Your task to perform on an android device: In the Tick Tick app, create a reminder Zumba session. 
Image 0: 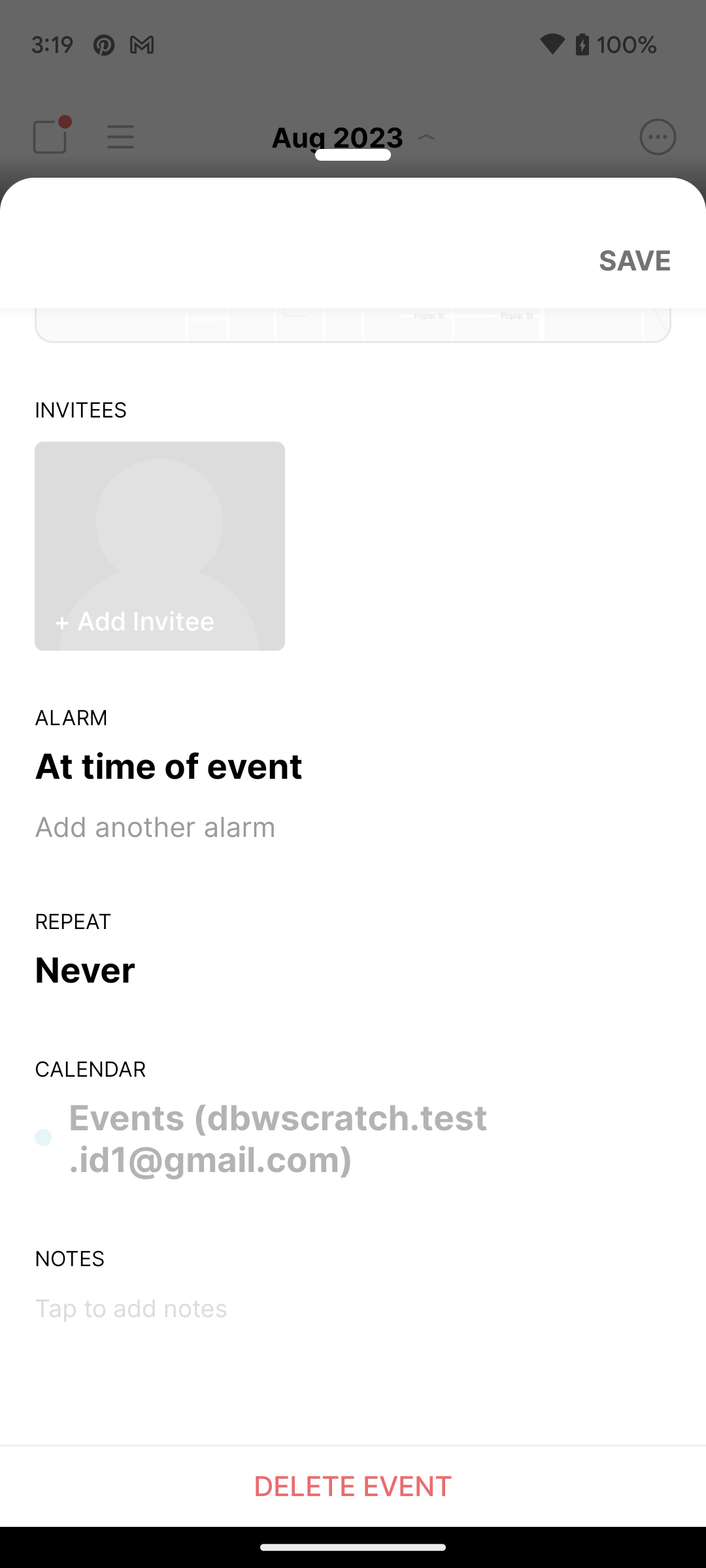
Open the tick tick app.
Step 0: open app "TickTick"
Image 3: 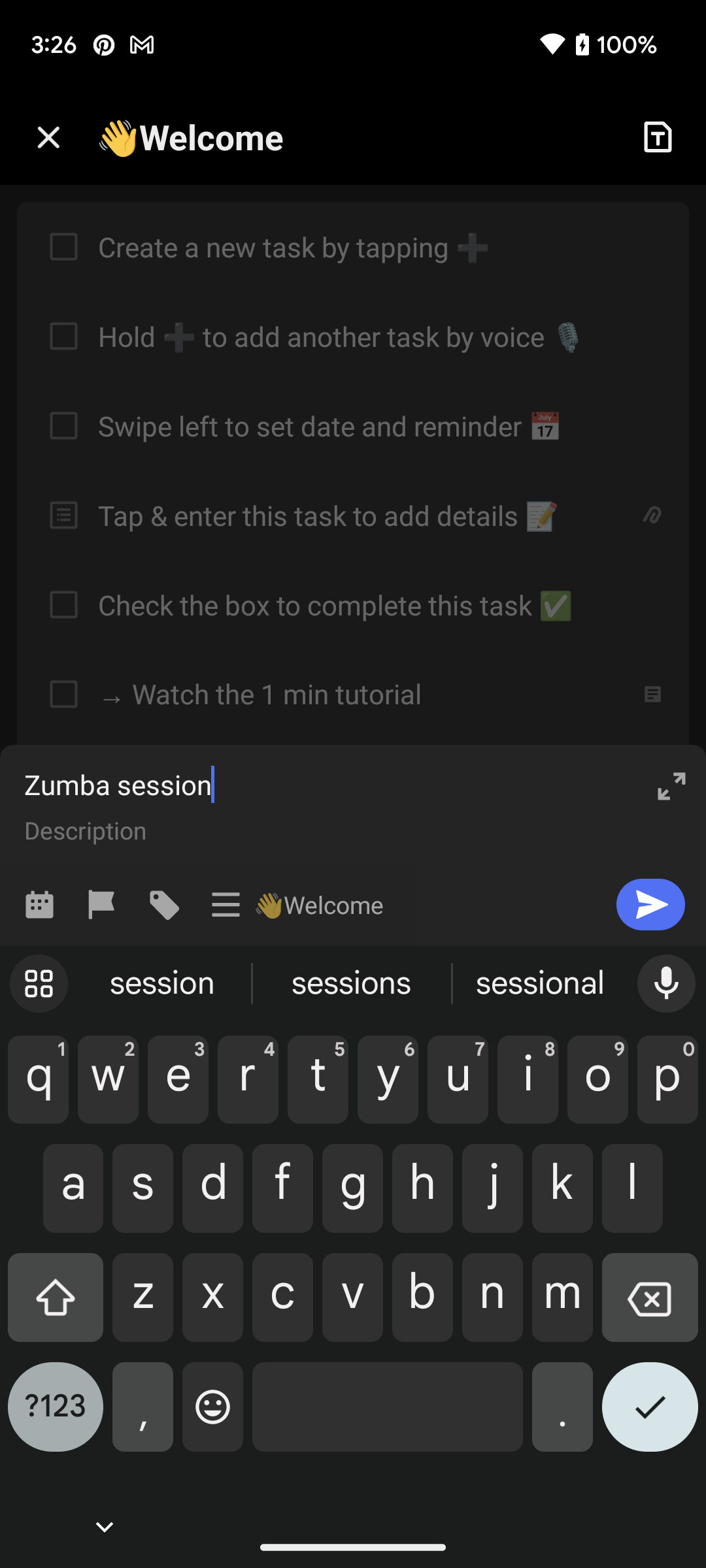
Click on the calendar option on the left side of the screen.
Step 3: click (31, 901)
Image 4: 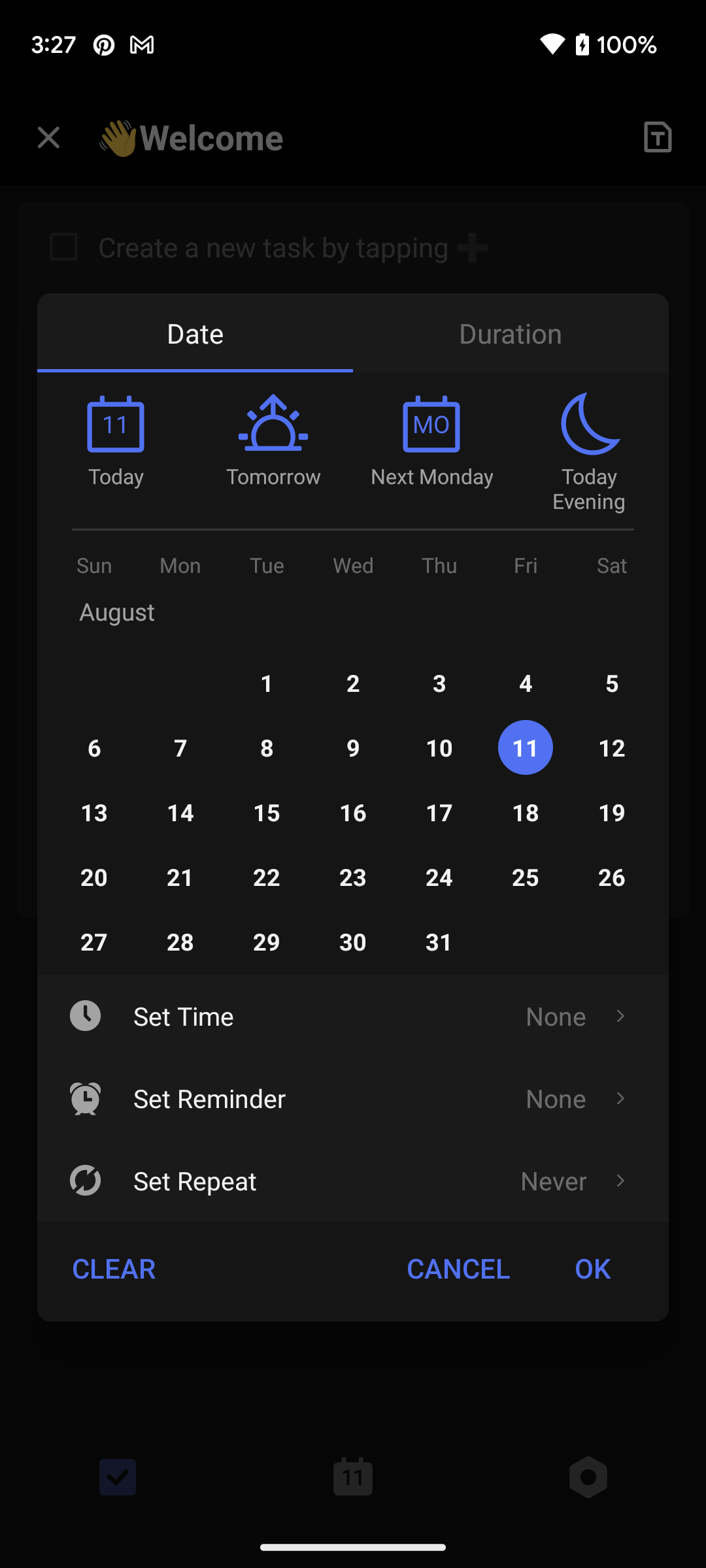
Click on the set time option at the bottom of the screen.
Step 4: click (435, 1015)
Image 5: 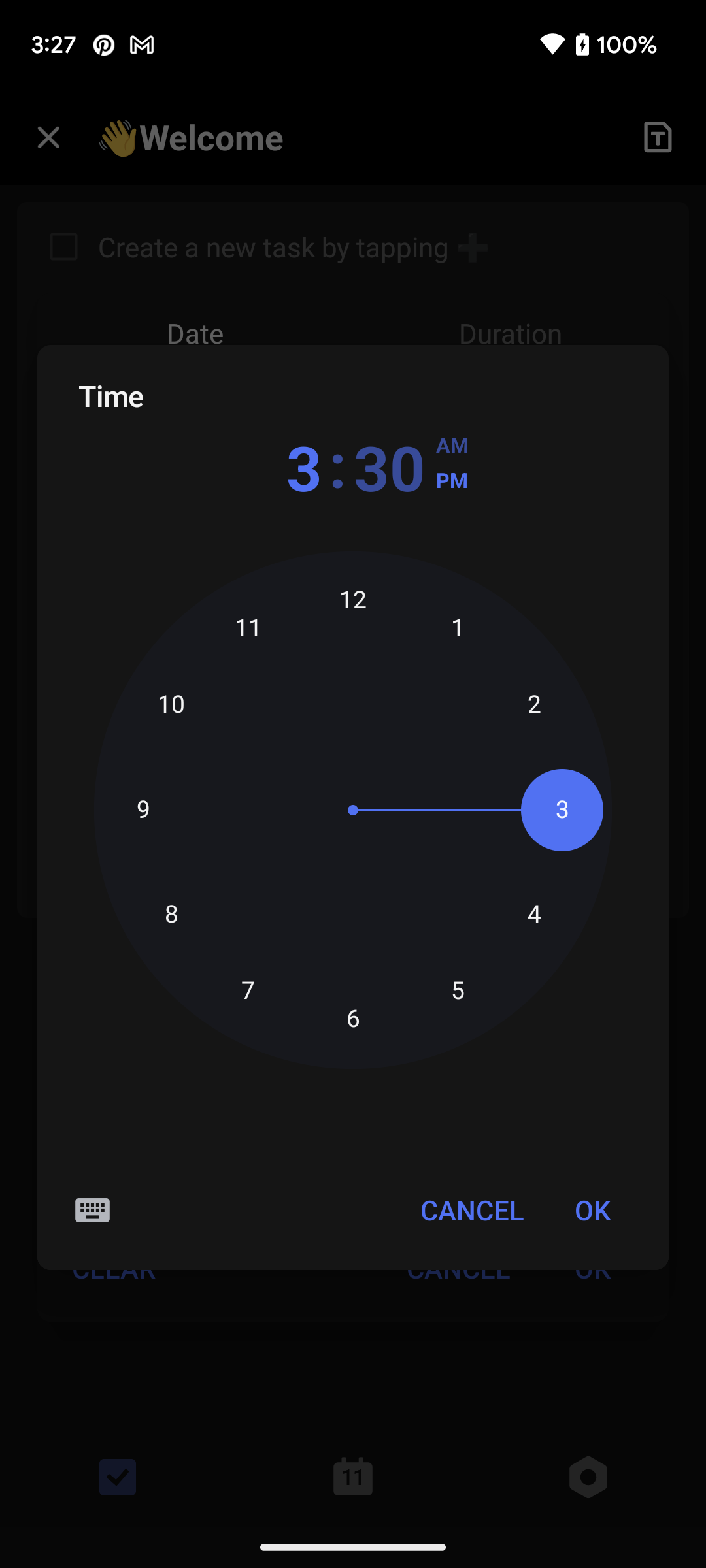
Select 6 on the clock.
Step 5: click (353, 834)
Image 6: 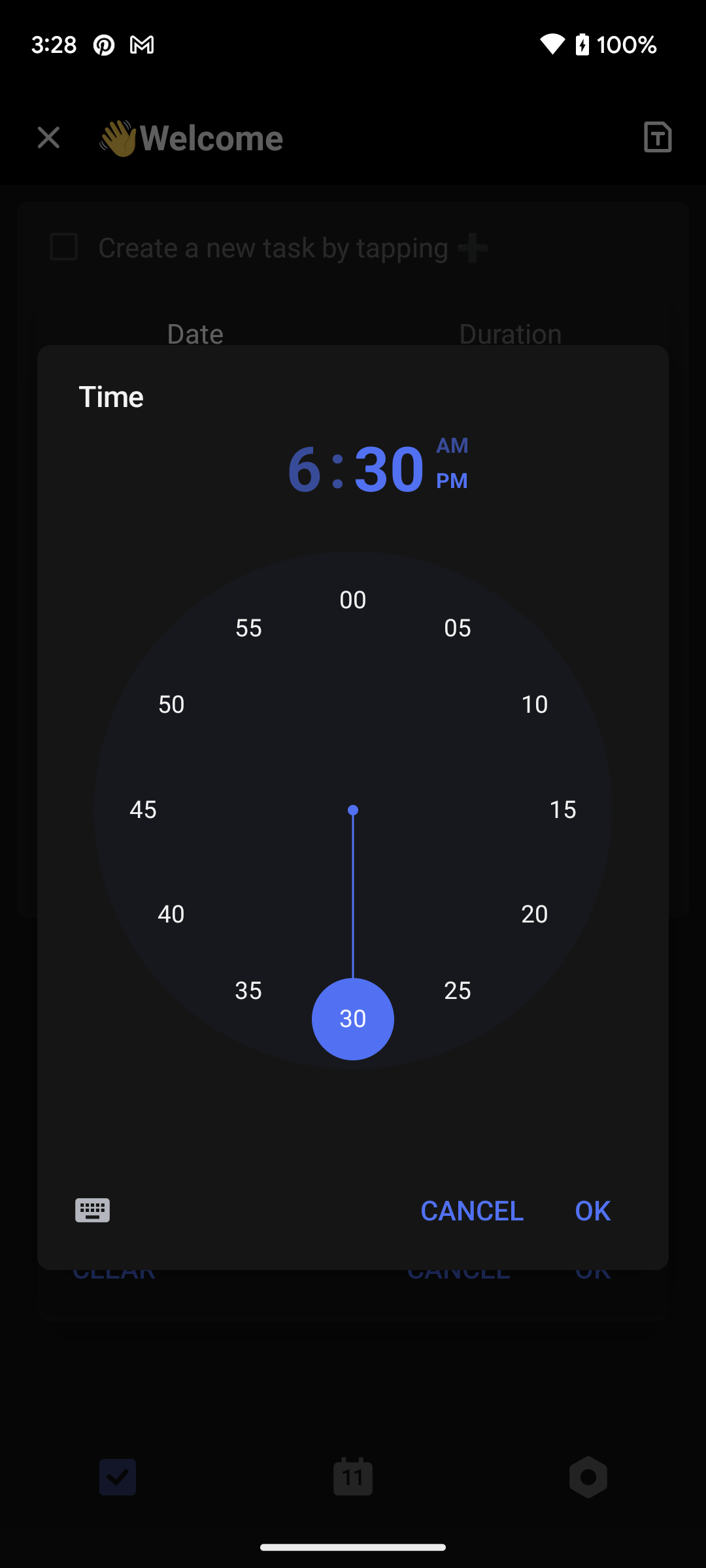
Click on the OK option at the bottom right corner of the pop up screen.
Step 6: click (592, 1209)
Image 7: 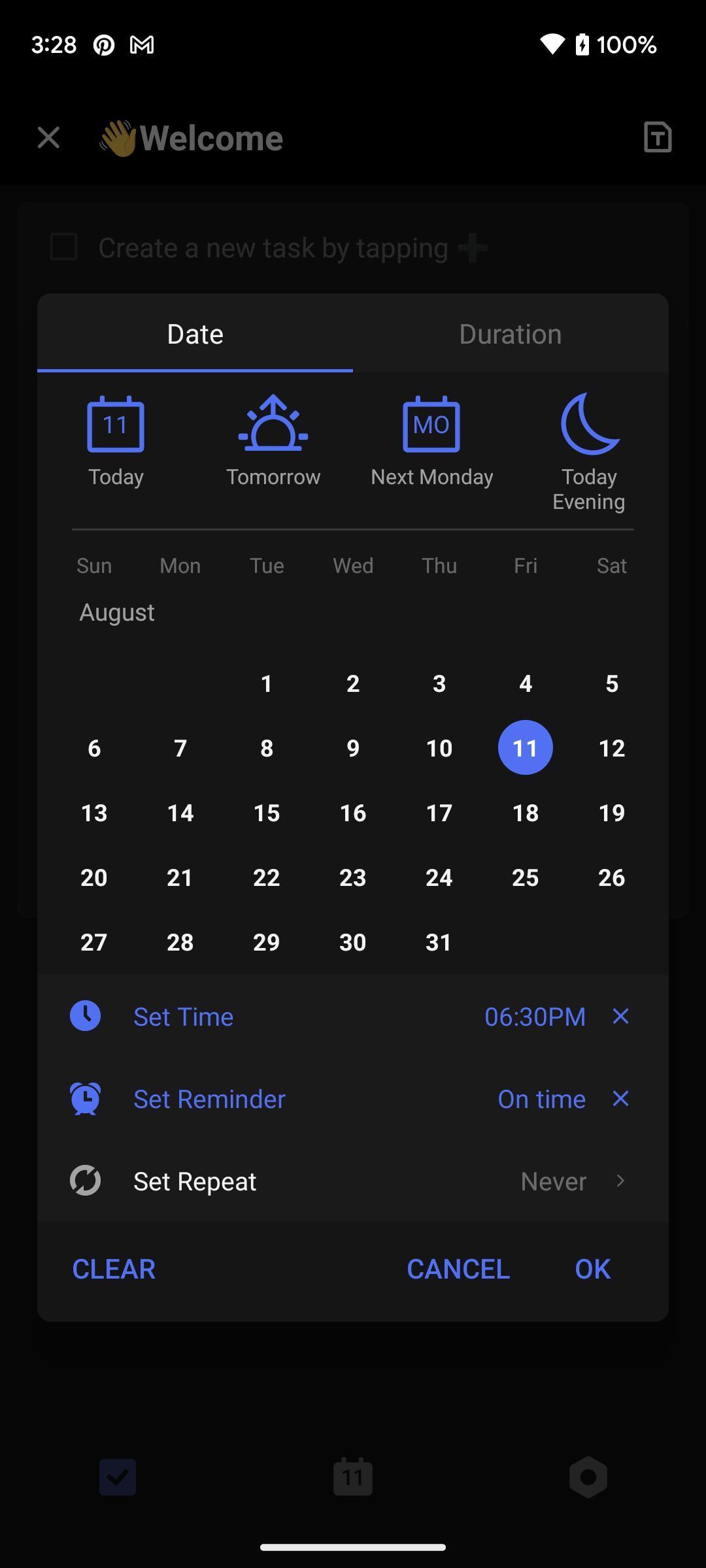
Click on the OK option at the bottom right corner of the screen.
Step 7: click (592, 1267)